Your task to perform on an android device: My acquaintance Cerebra Research wants to follow my exercise regimen after seeing my outcomes. Send him an email at dbwscratch.test.id4@gmail.com with my progress report.
Image 0: 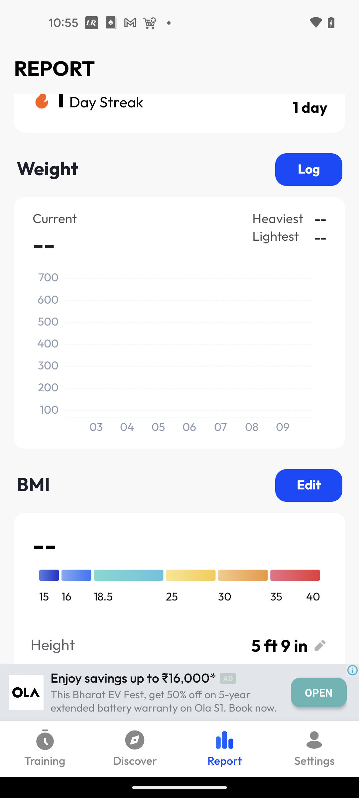
Go to the Settings section at the bottom right corner
Step 0: click (316, 743)
Image 1: 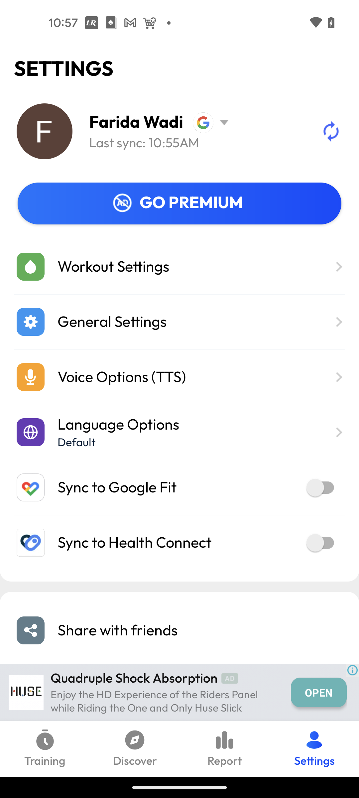
Click on the Share with friends
Step 1: click (117, 630)
Image 2: 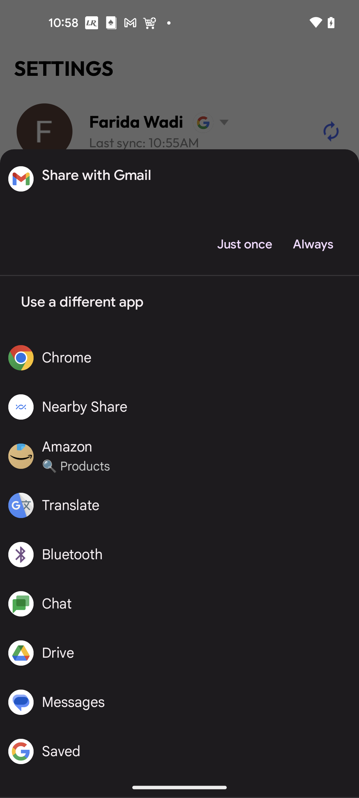
Click on Always
Step 2: click (312, 244)
Image 3: 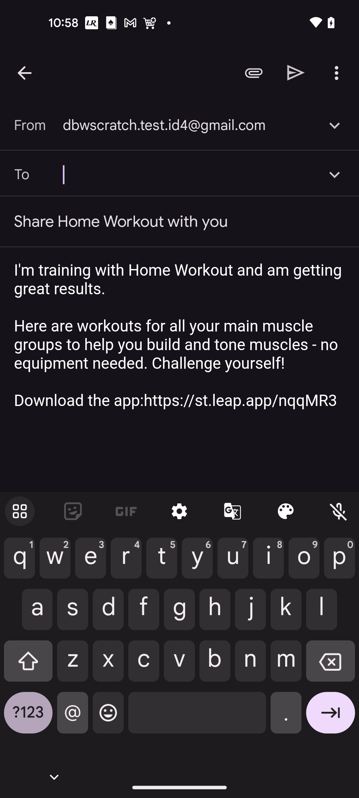
type dbwscratch.test.id4@gmail.com
Step 3: type "dbwscratch.test.id4@gmail.com"
Image 4: 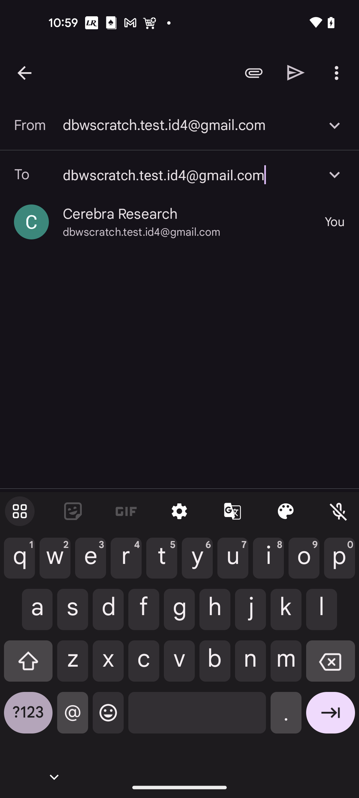
Select Cerebra Research
Step 4: click (120, 214)
Image 5: 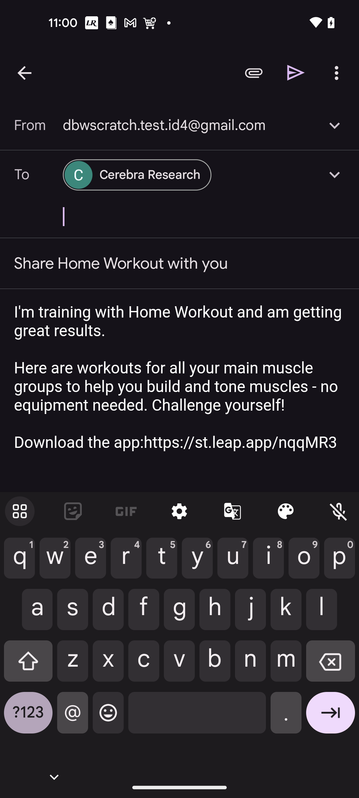
Click on the send icon
Step 5: click (296, 72)